Your task to perform on an android device: I'd like to get a new three-seater sofa for Christmas because my old one broke, so I want to search it on the IKEA app.
Image 0: 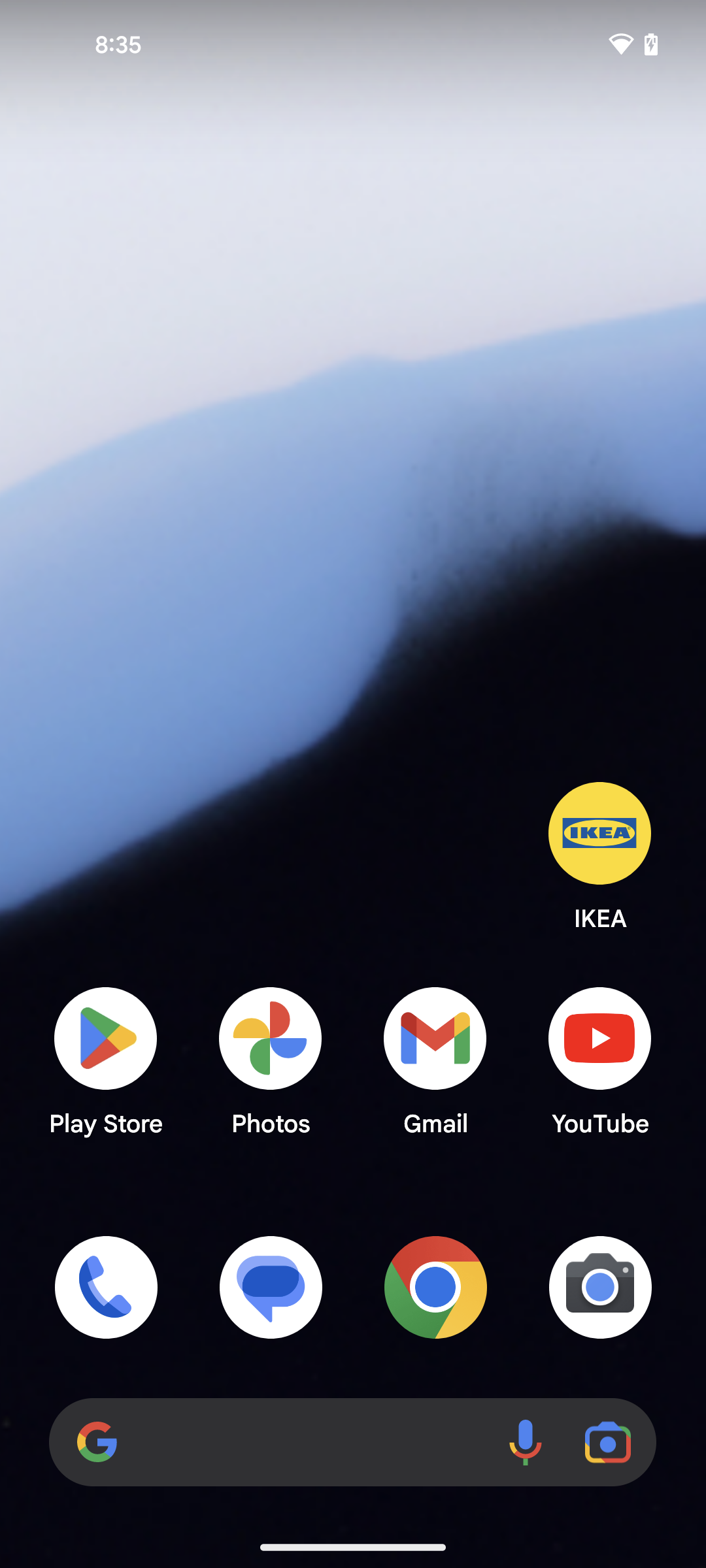
open the IKEA app
Step 0: open app "IKEA"
Image 1: 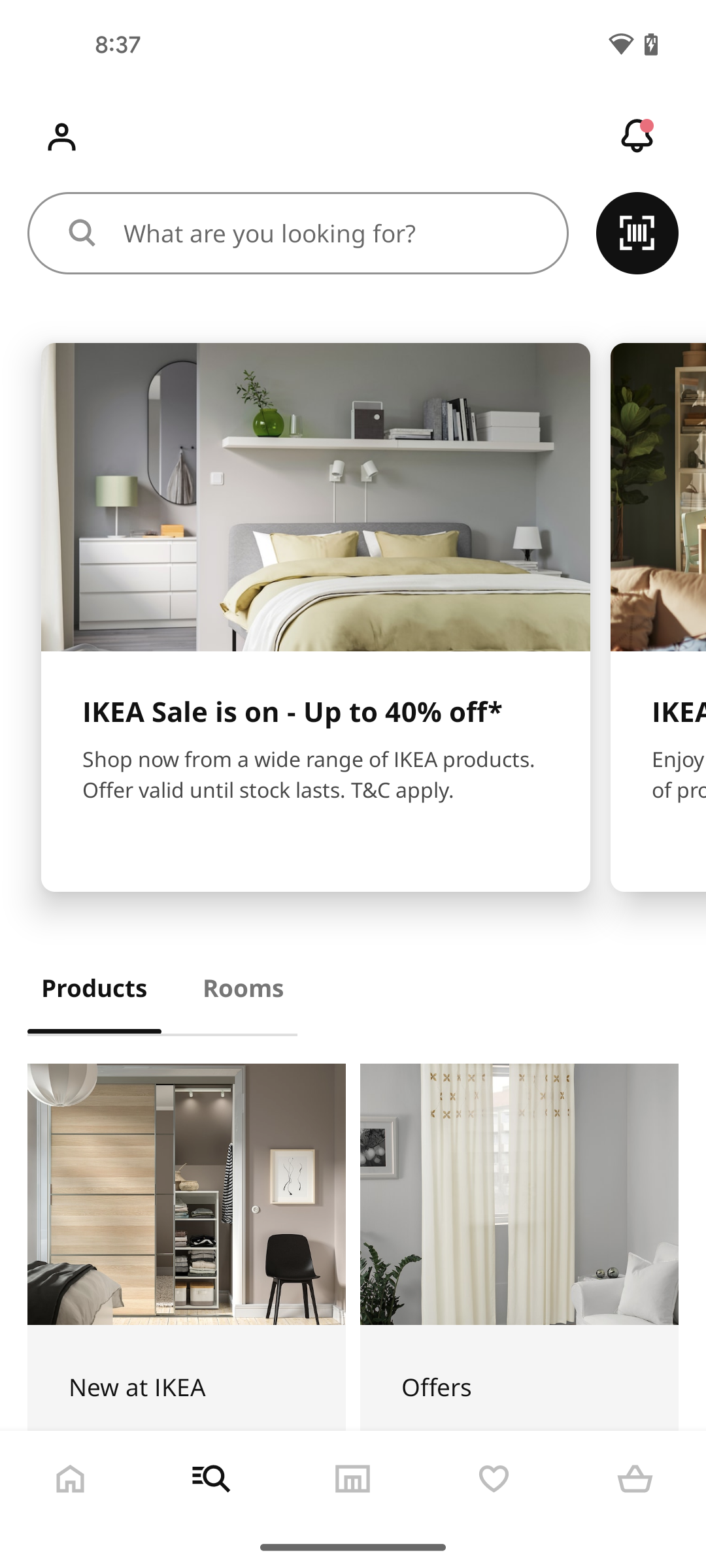
click on search bar
Step 1: click (332, 233)
Image 2: 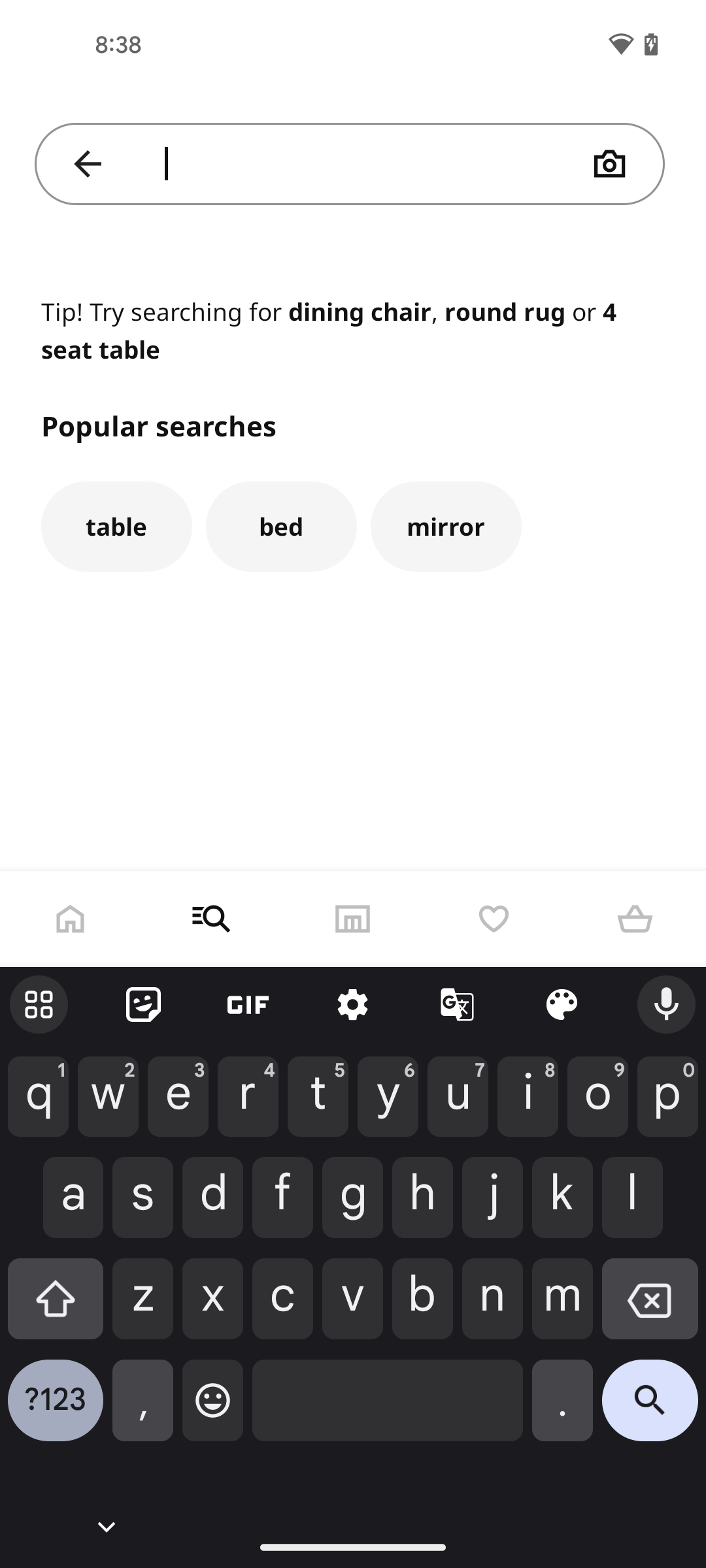
type 3 seater sofa
Step 2: type "3 seater sofa"
Image 3: 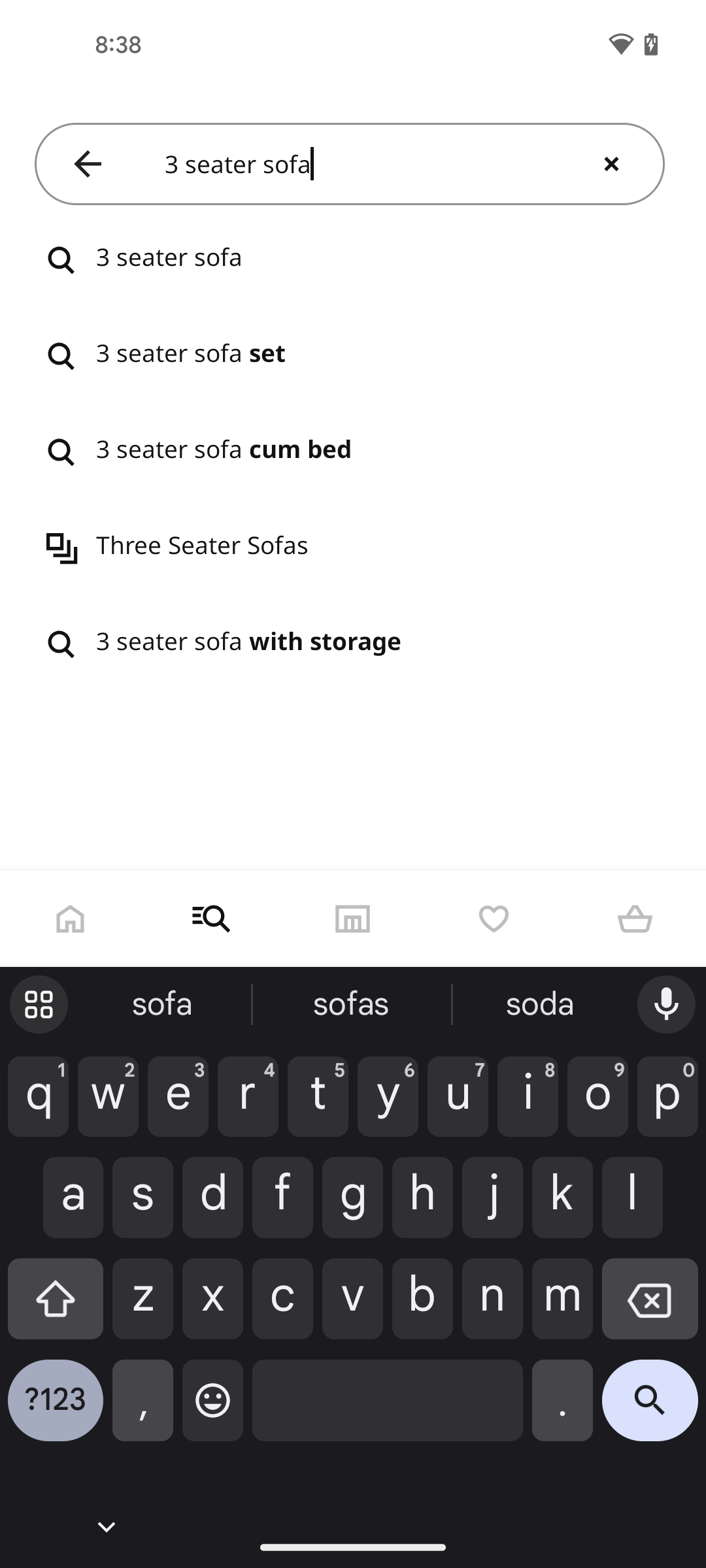
click on search icon
Step 3: click (650, 1410)
Image 4: 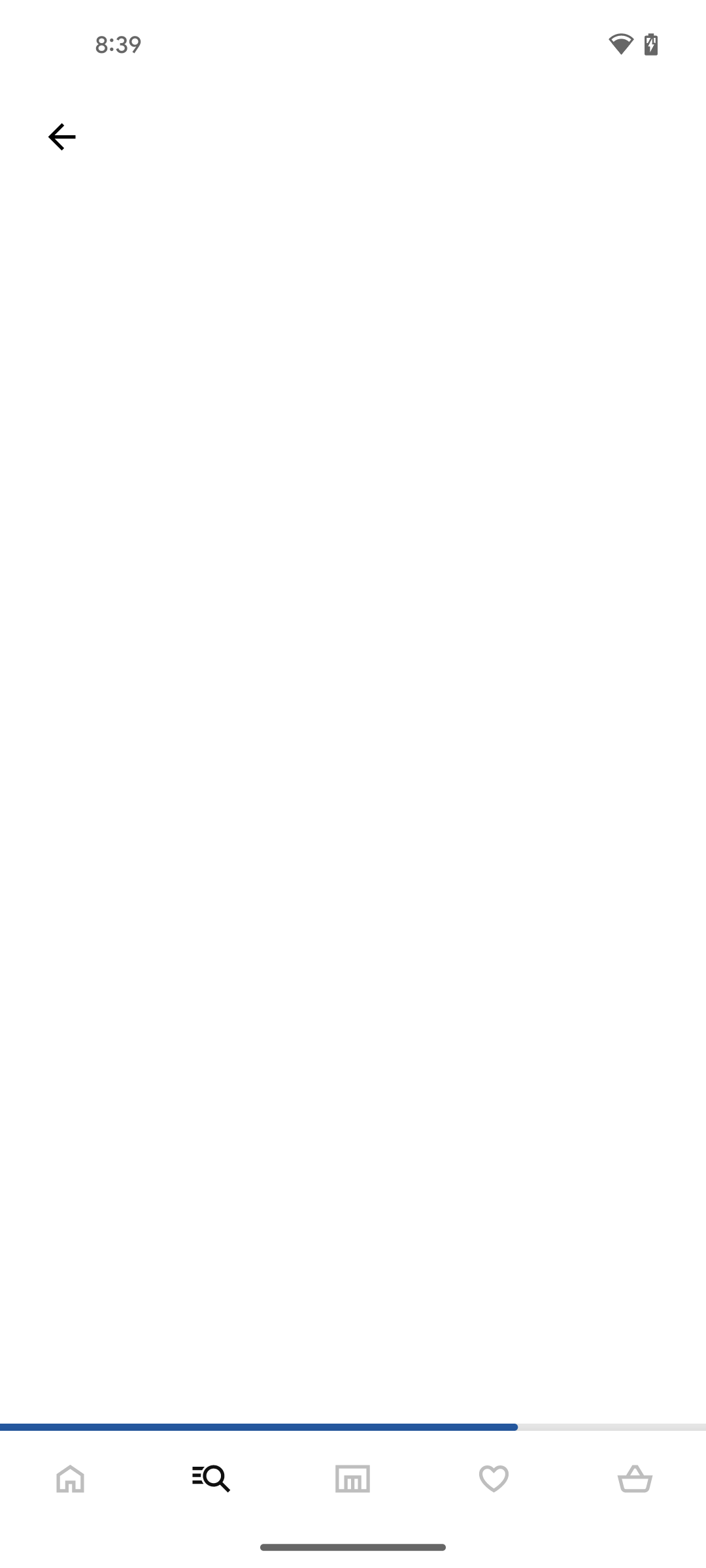
click on search icon
Step 4: wait